Your task to perform on an android device: I want to check the weather in Gouda City because I have weekend shopping plans
Image 0: 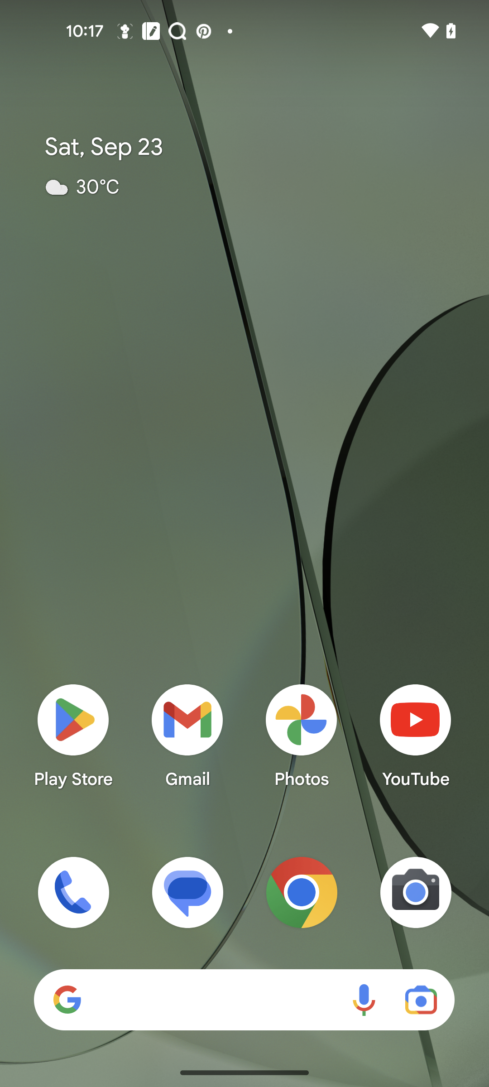
Open the weather app
Step 0: open app "Weather"
Image 1: 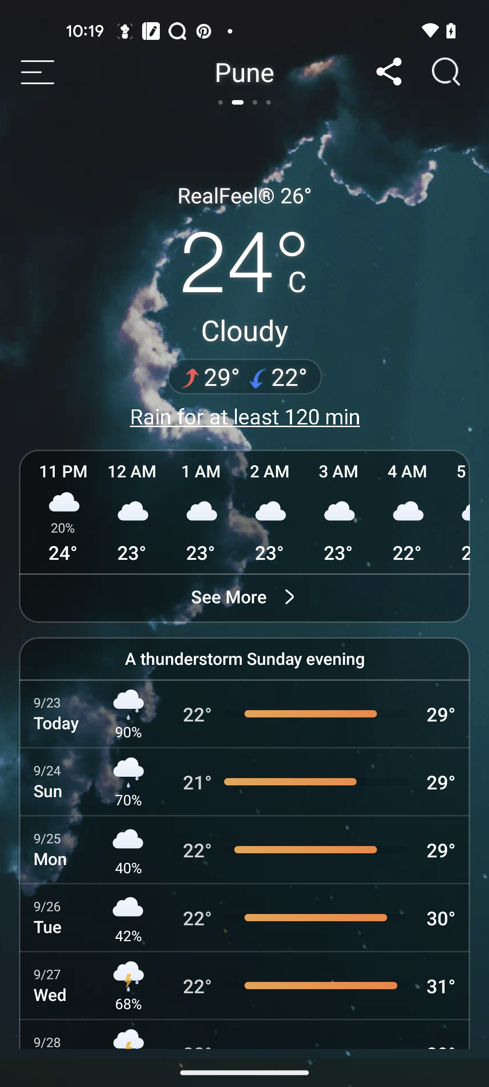
click on the search icon
Step 1: click (446, 71)
Image 2: 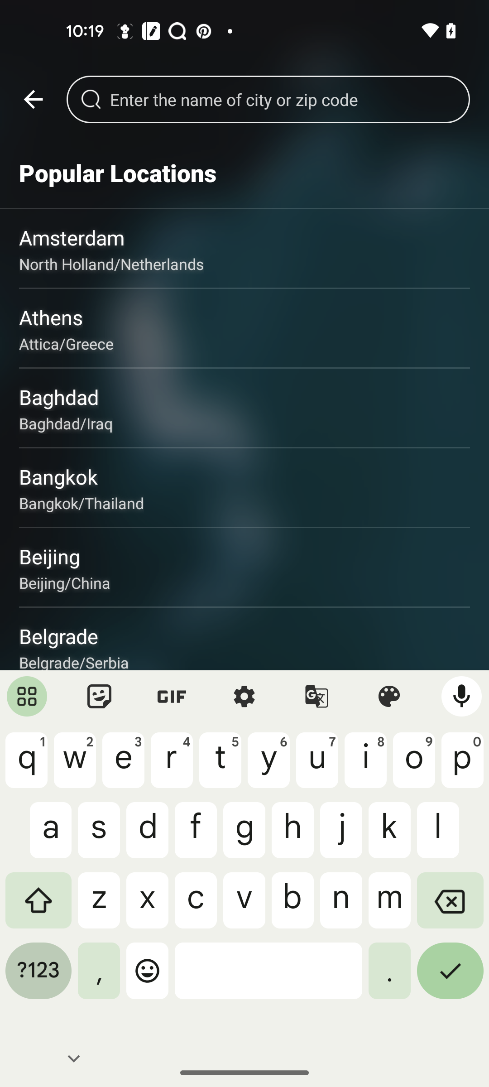
search for Gouda city
Step 2: type "Gouda"
Image 3: 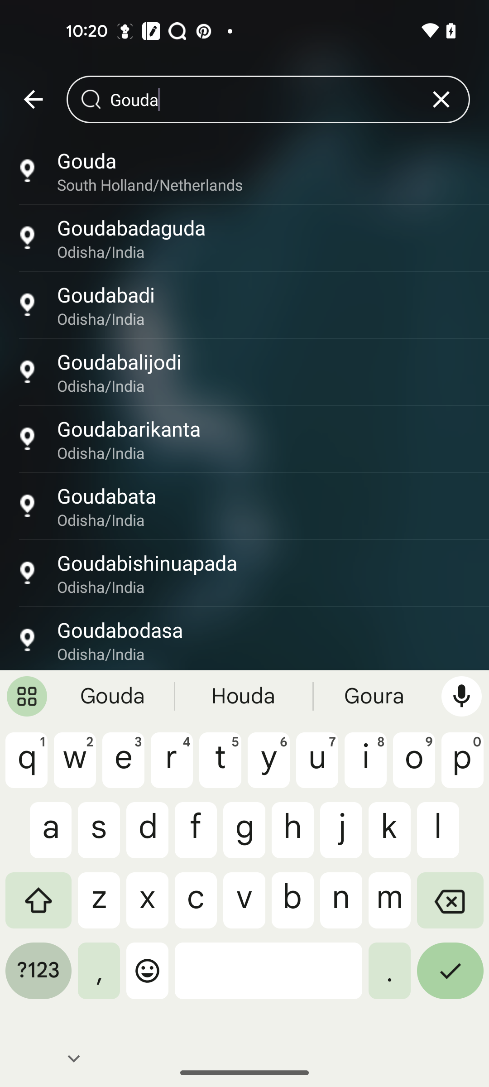
click on the Gouda
Step 3: click (244, 170)
Image 4: 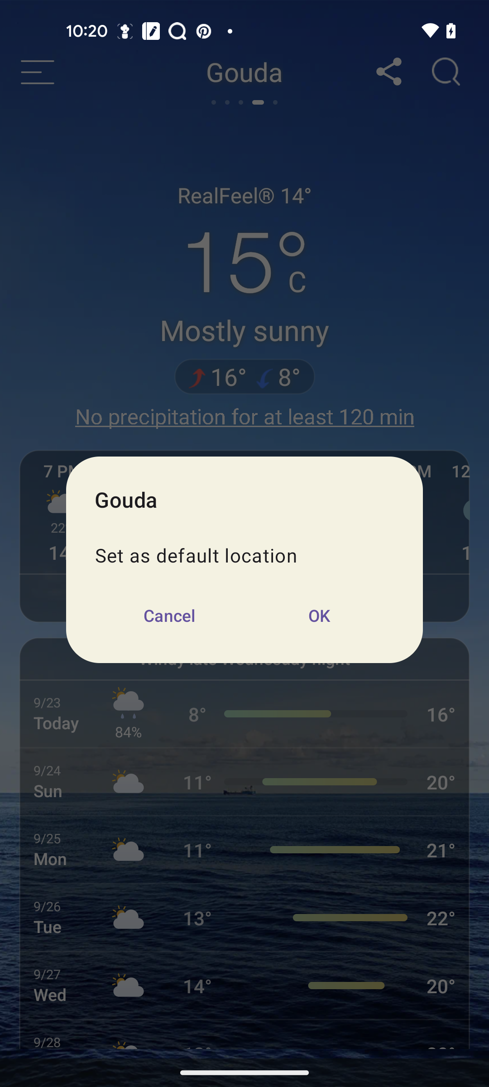
click on the cancel
Step 4: click (169, 615)